Your task to perform on an android device: In the Strava app, add your walking goal for 5 minutes
Image 0: 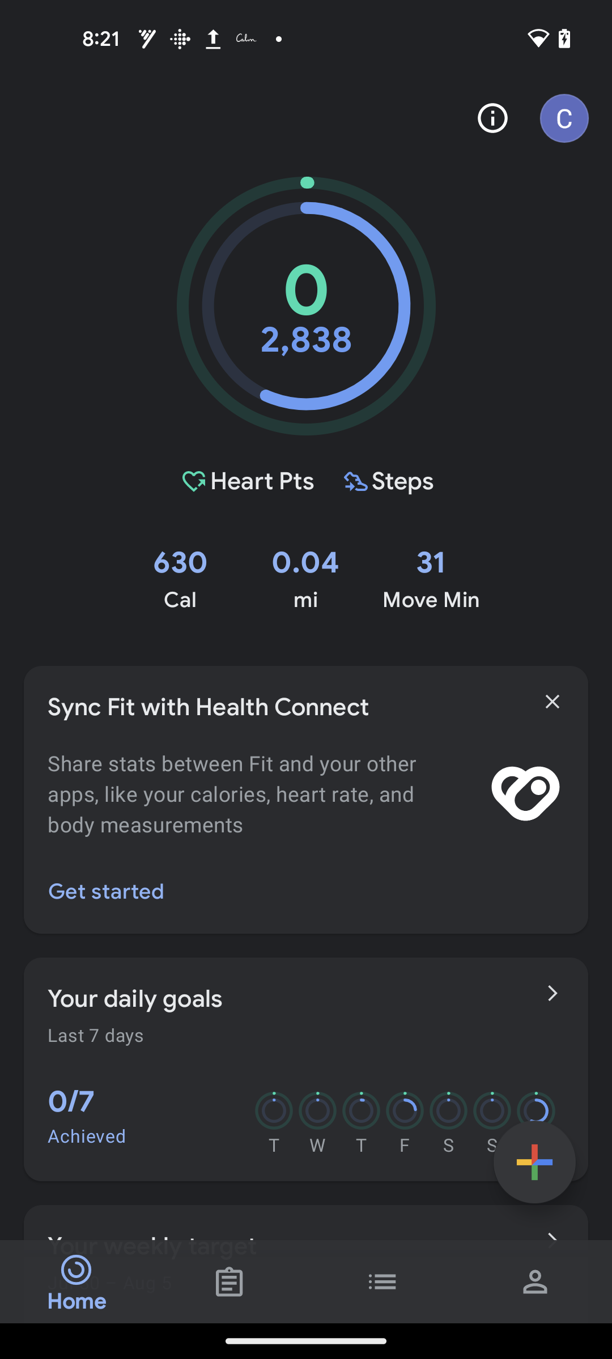
Open the Strava app
Step 0: open app "Strava"
Image 1: 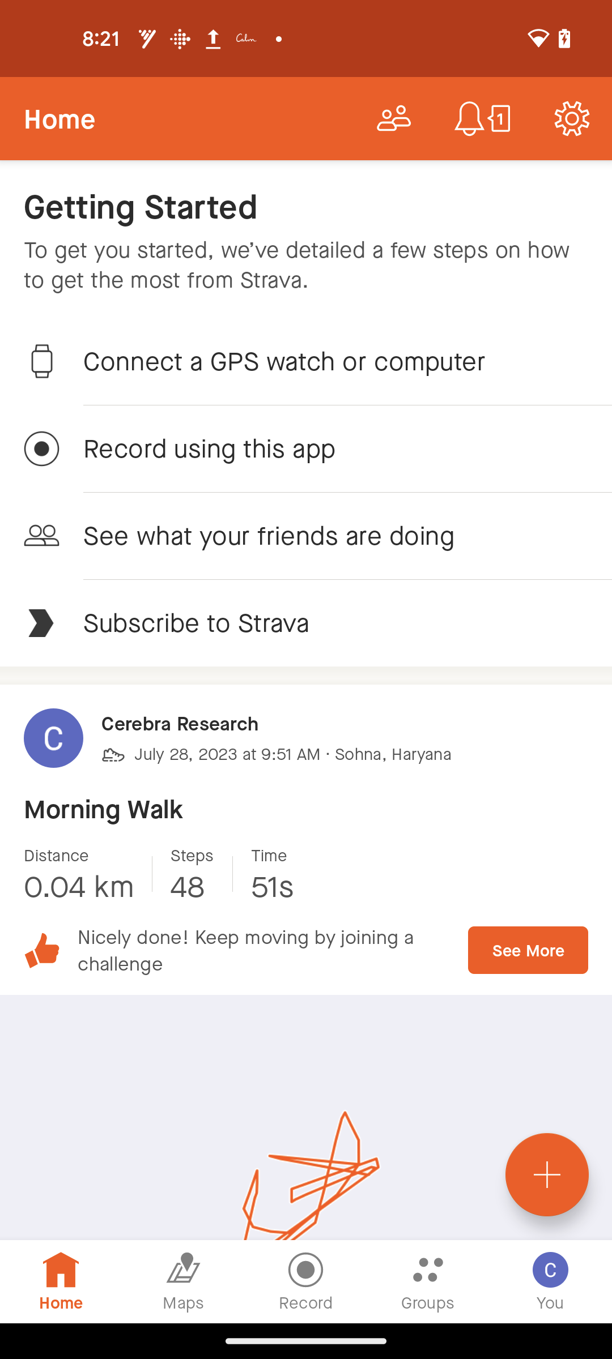
Click on the plus icon at the bottom right corner of the screen
Step 1: click (547, 1174)
Image 3: 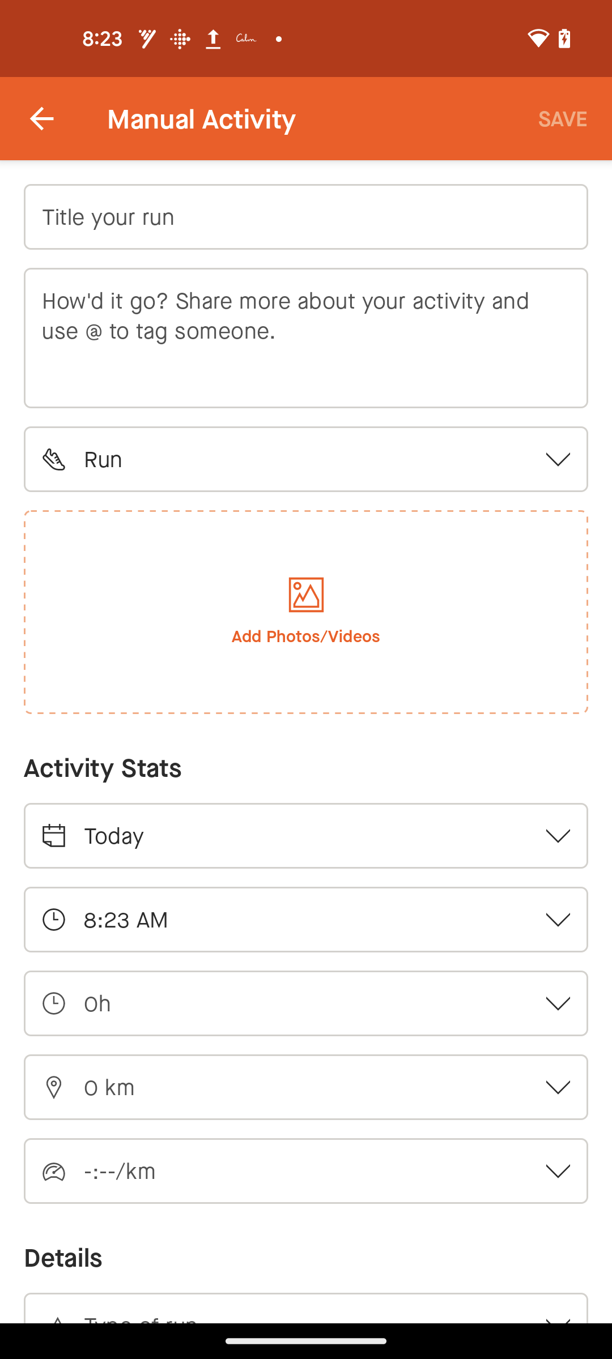
Click on the Activity section
Step 3: click (306, 459)
Image 4: 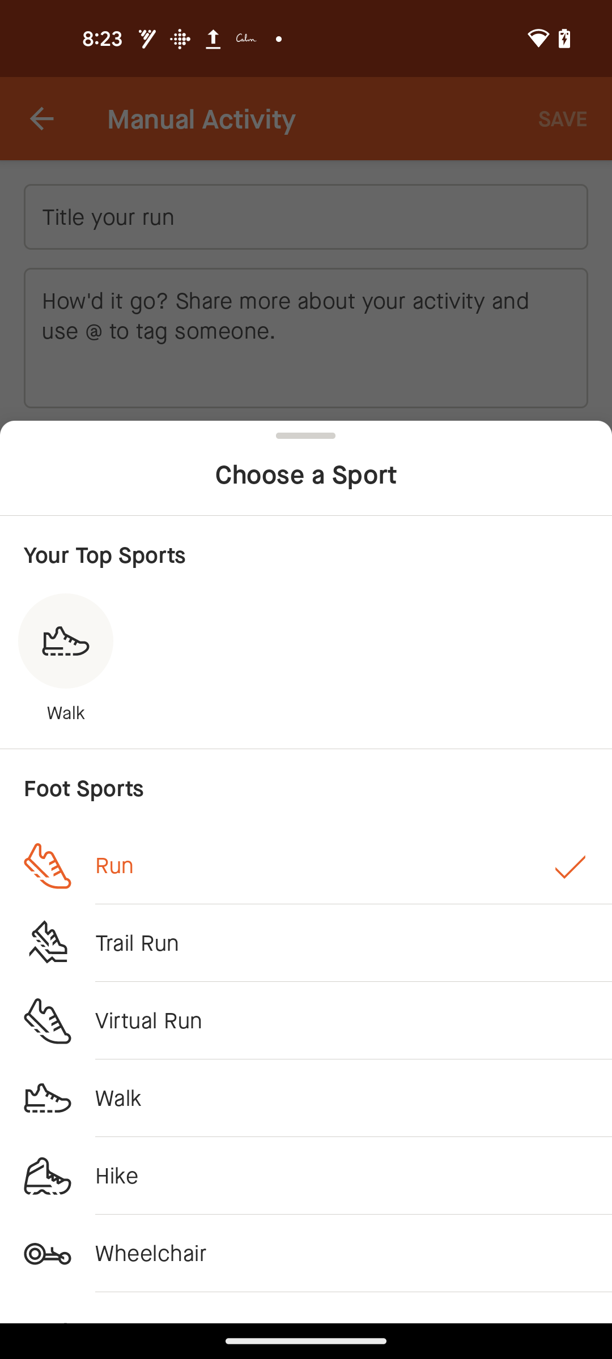
Click on the Walk option
Step 4: click (65, 712)
Image 5: 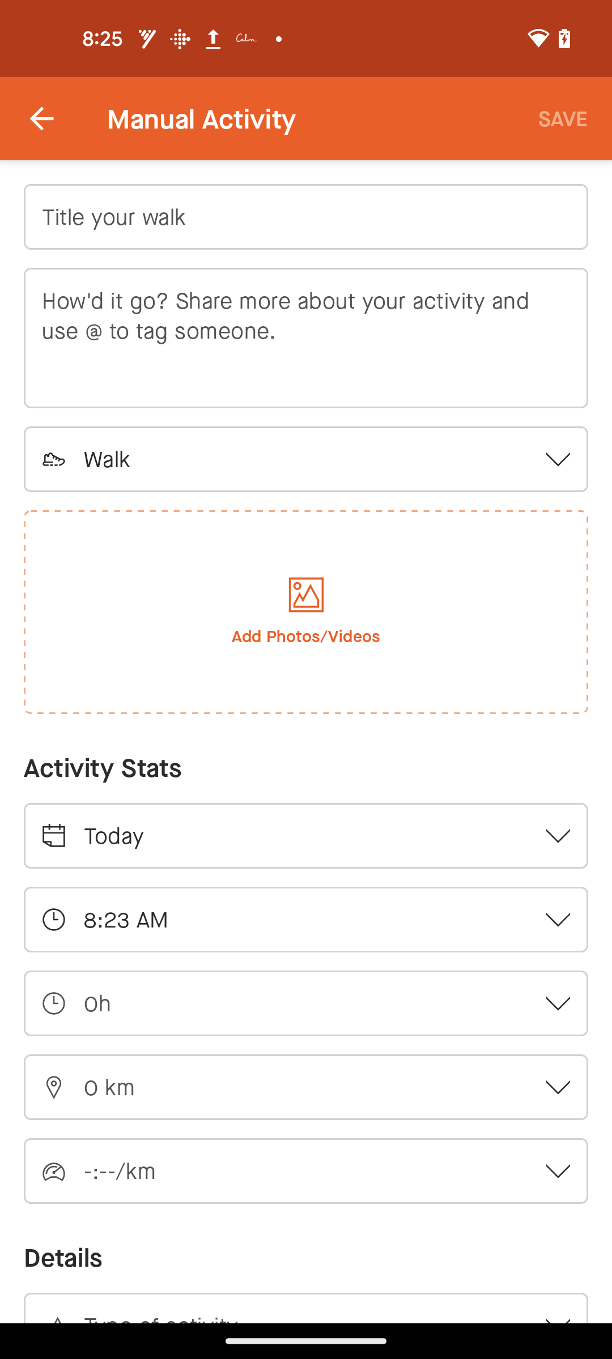
Click on the Activity time section
Step 5: click (306, 1003)
Image 6: 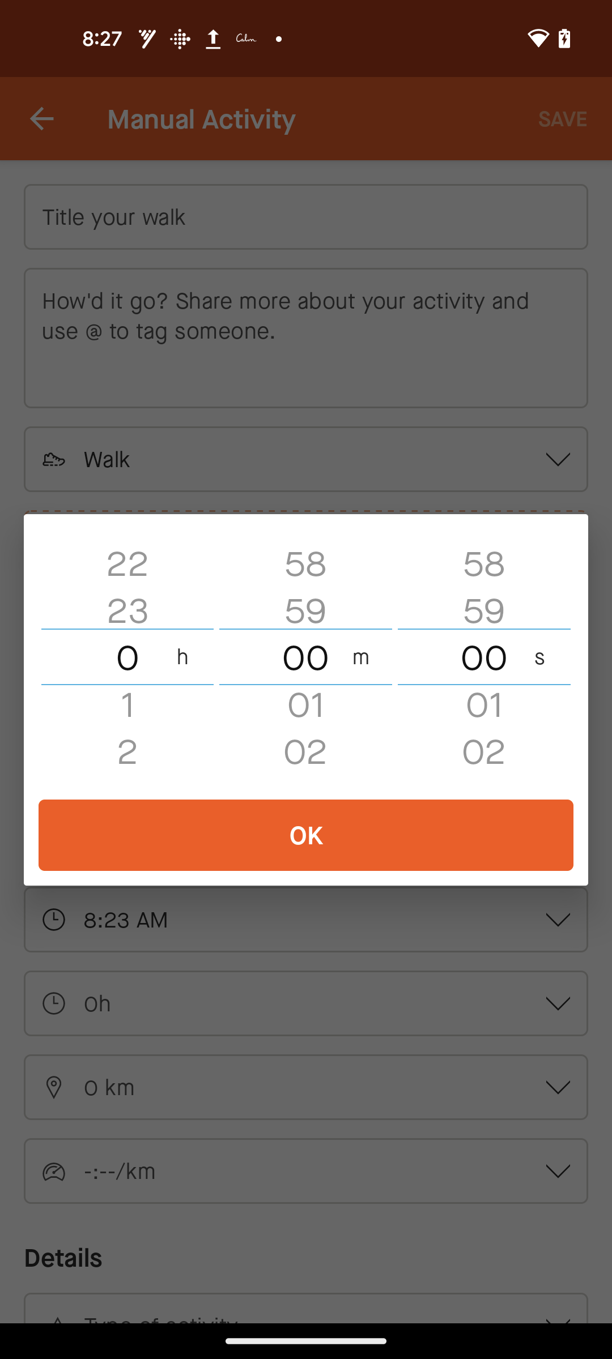
Scroll down the minutes section to select 5
Step 6: scroll down
Image 7: 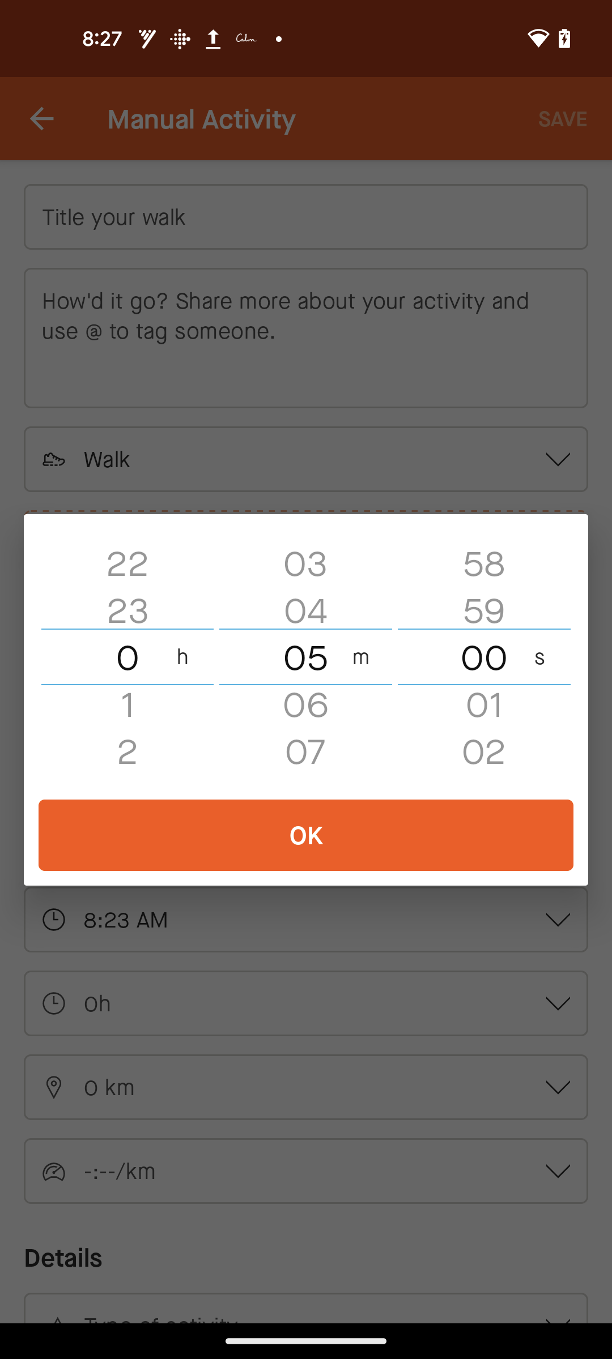
Click on the OK button at the pop up window
Step 7: click (306, 835)
Image 8: 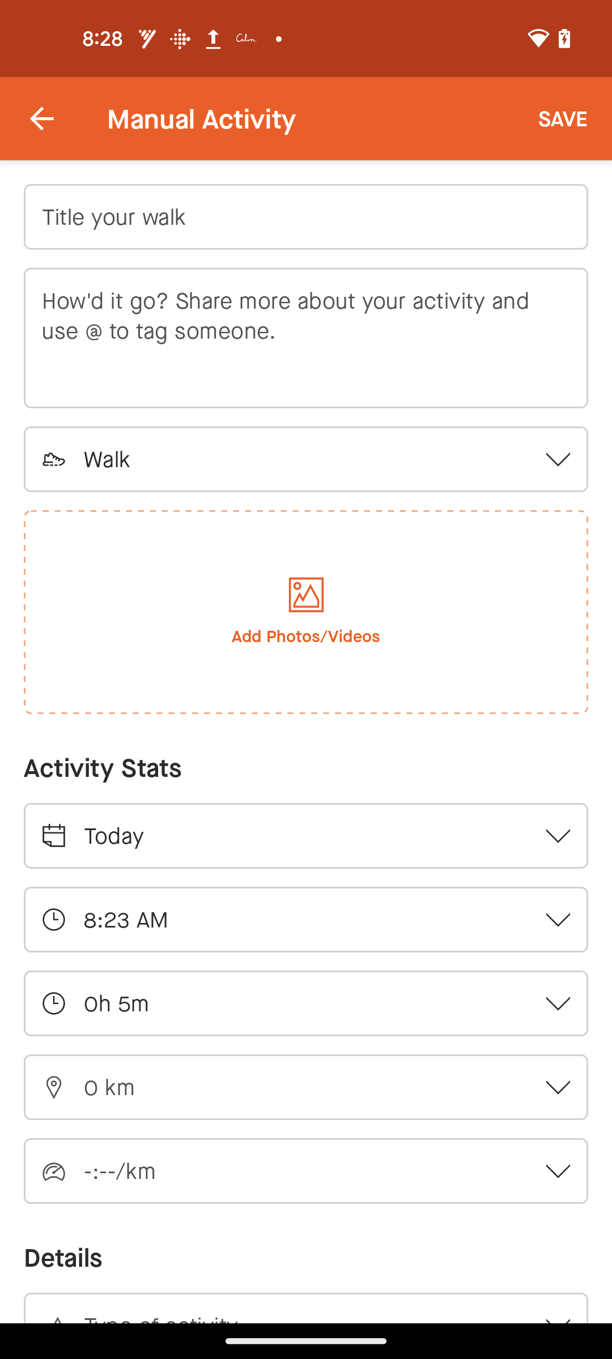
Click on the Save at the top right corner of the screen
Step 8: click (569, 118)